Your task to perform on an android device: Look for the Tealights in the Christmas decoration category in the IKEA app 
Image 0: 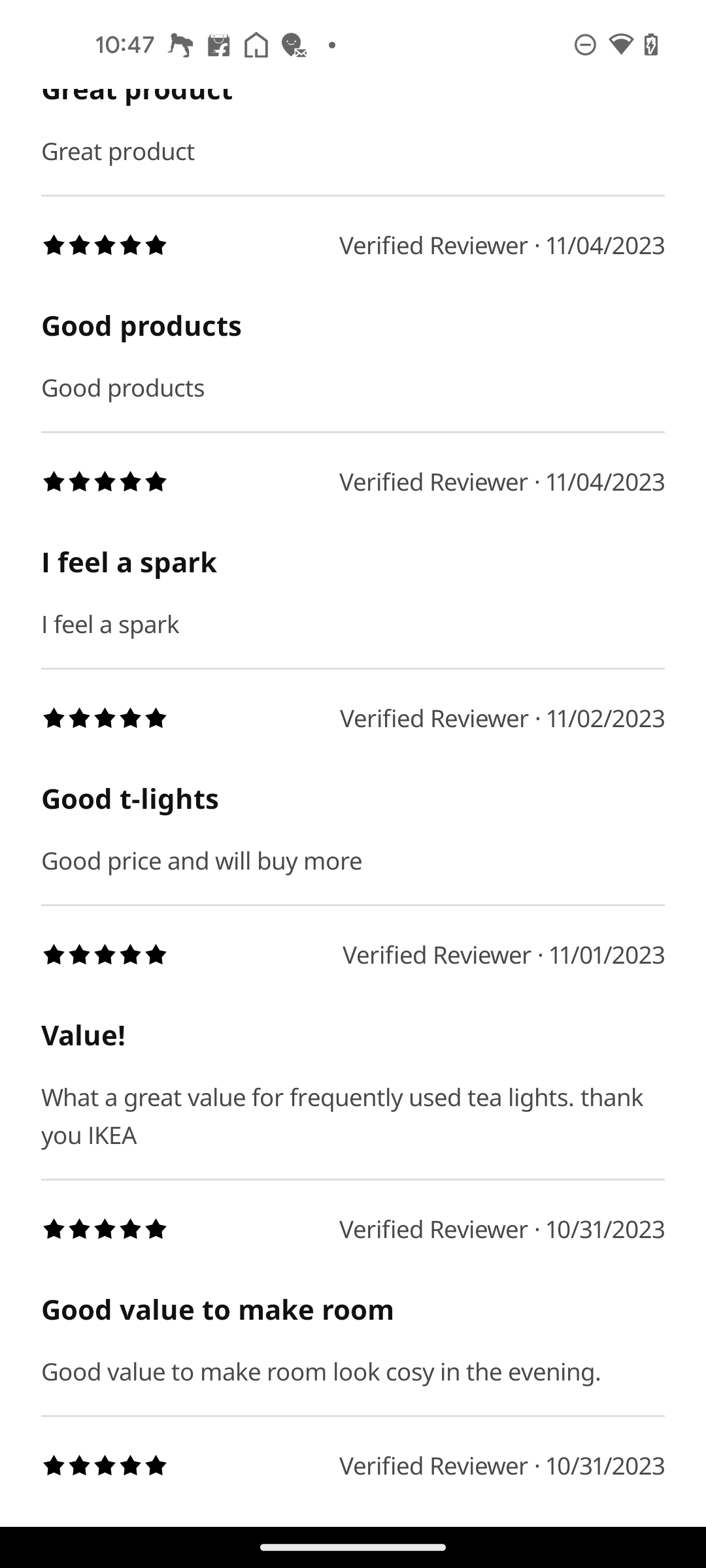
Get back to the previous page of the app i.e the searched page
Step 0: press back button
Image 1: 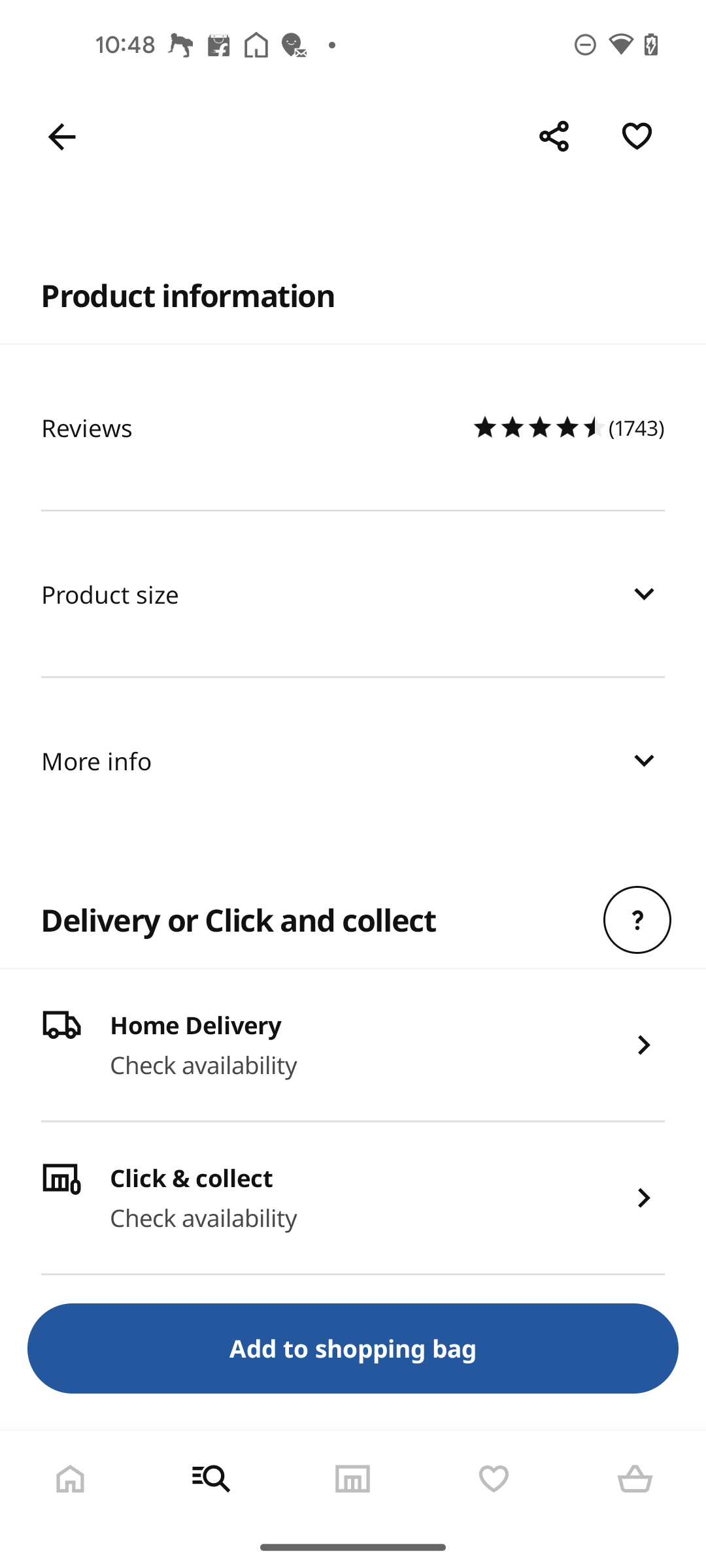
Get back to the previous page of the app i.e the searched page
Step 1: press back button
Image 2: 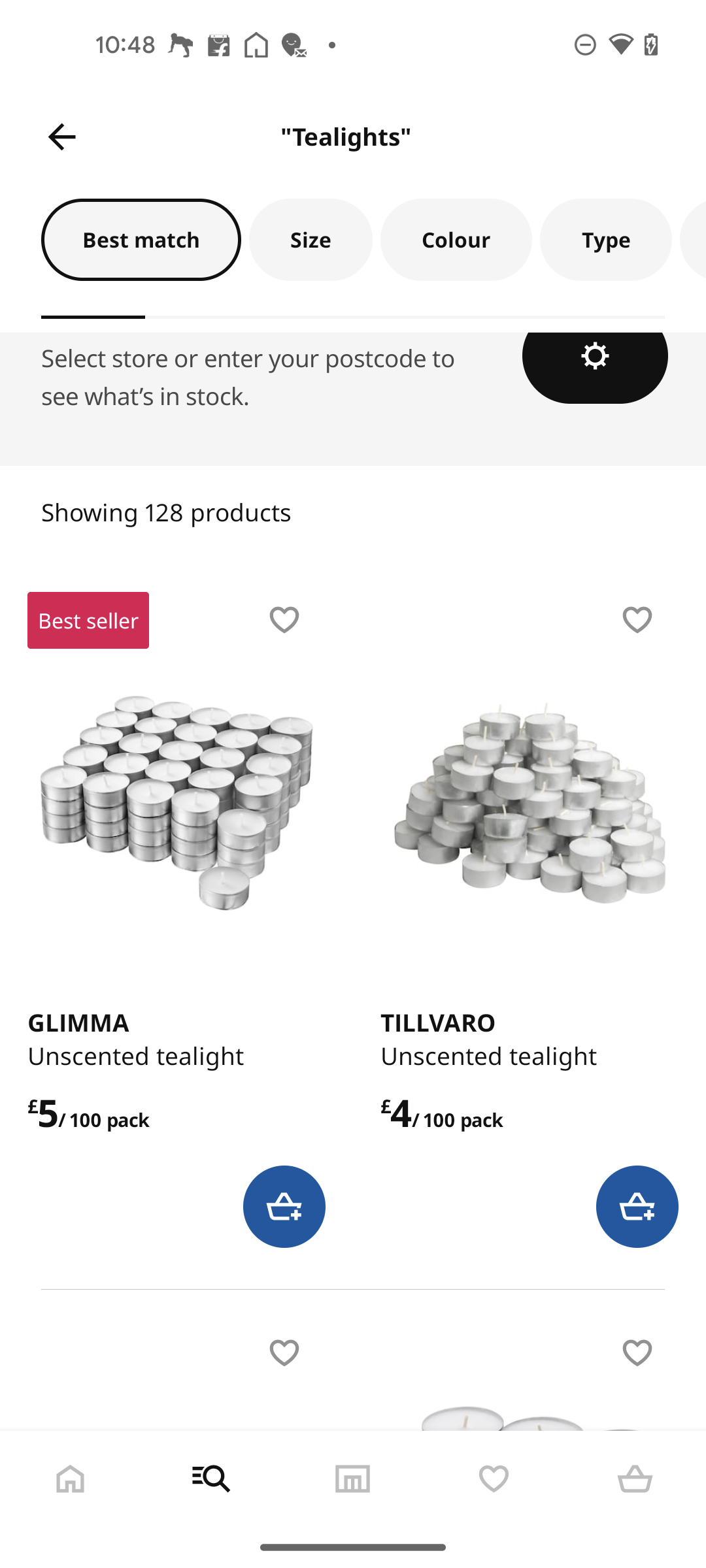
Swipe left the filters for Category filter
Step 2: scroll right
Image 3: 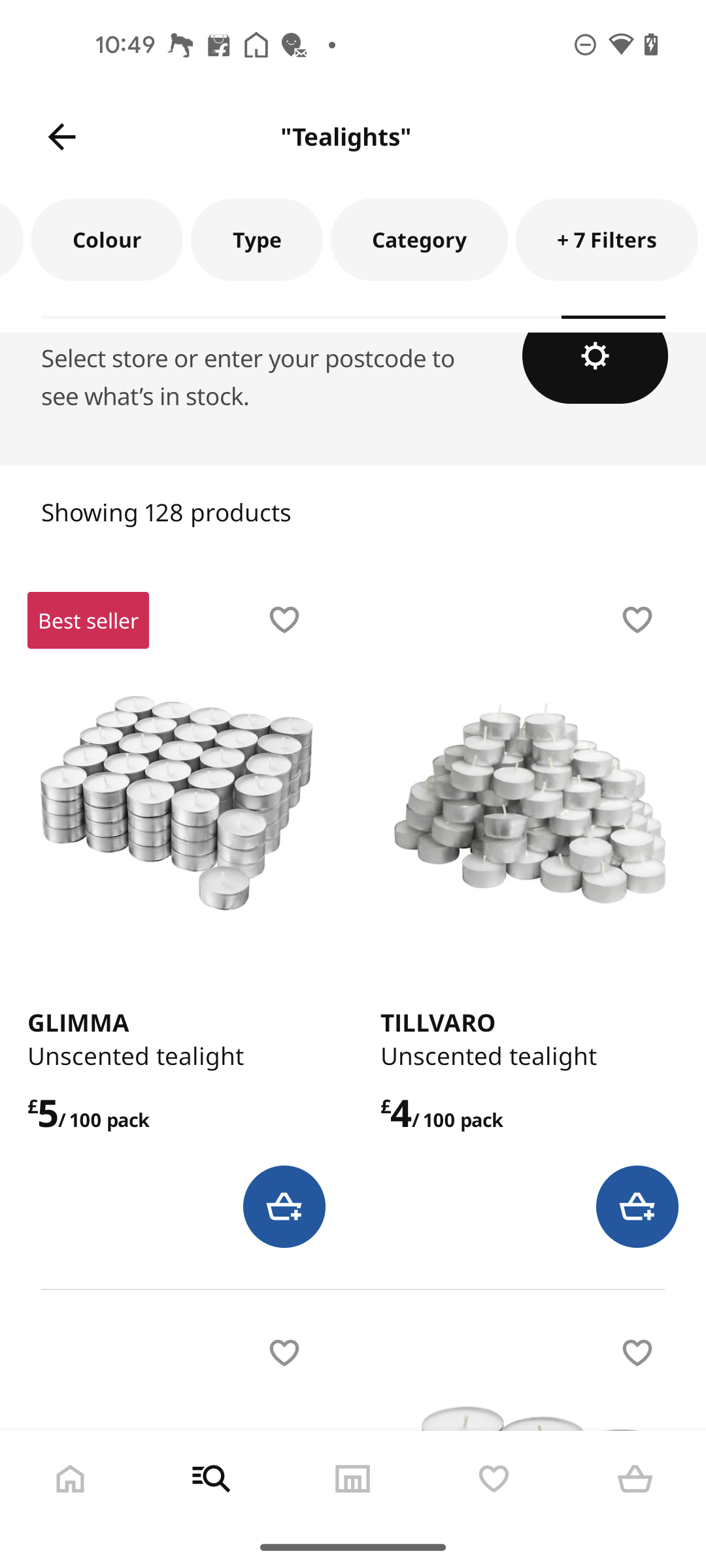
Go to the Category filter
Step 3: click (419, 239)
Image 4: 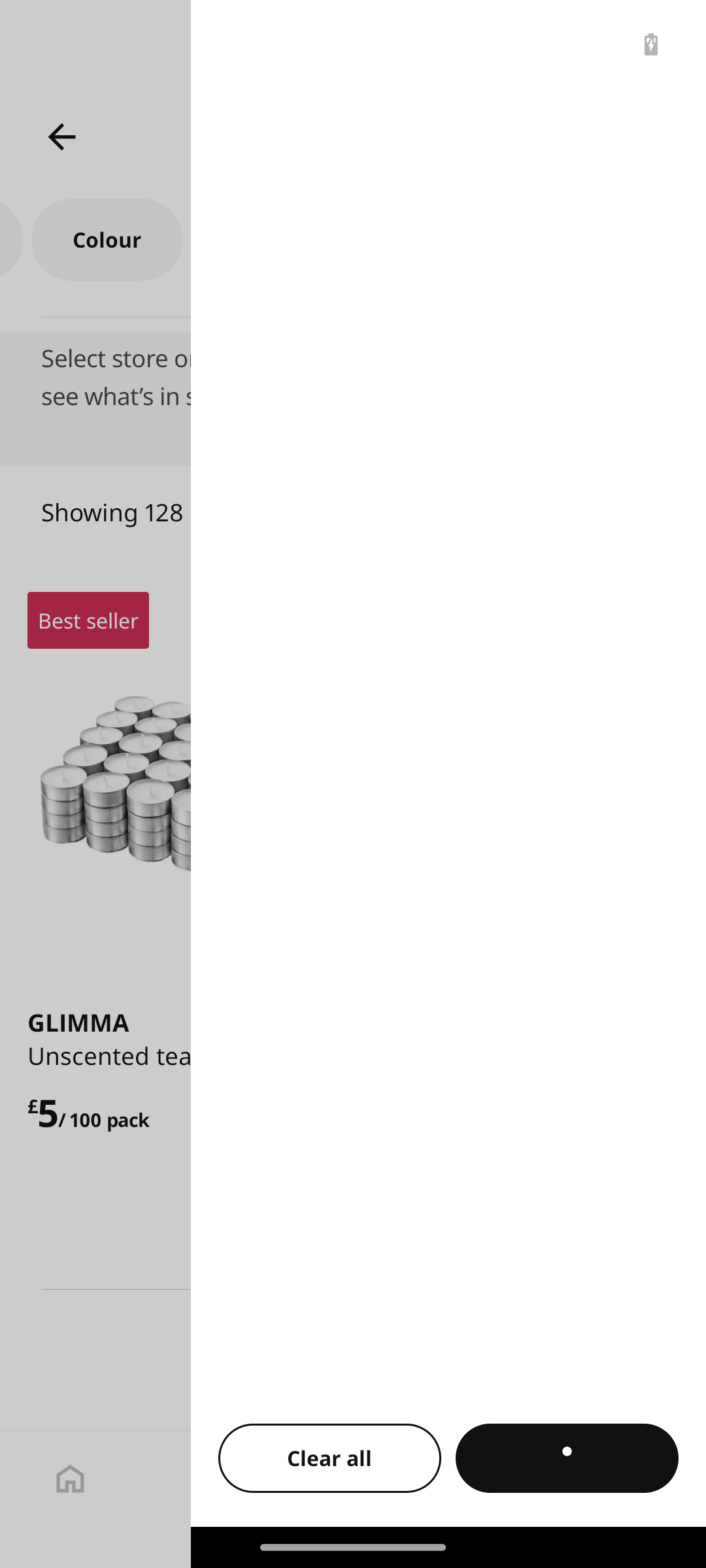
Go to the Category filter
Step 4: wait
Image 5: 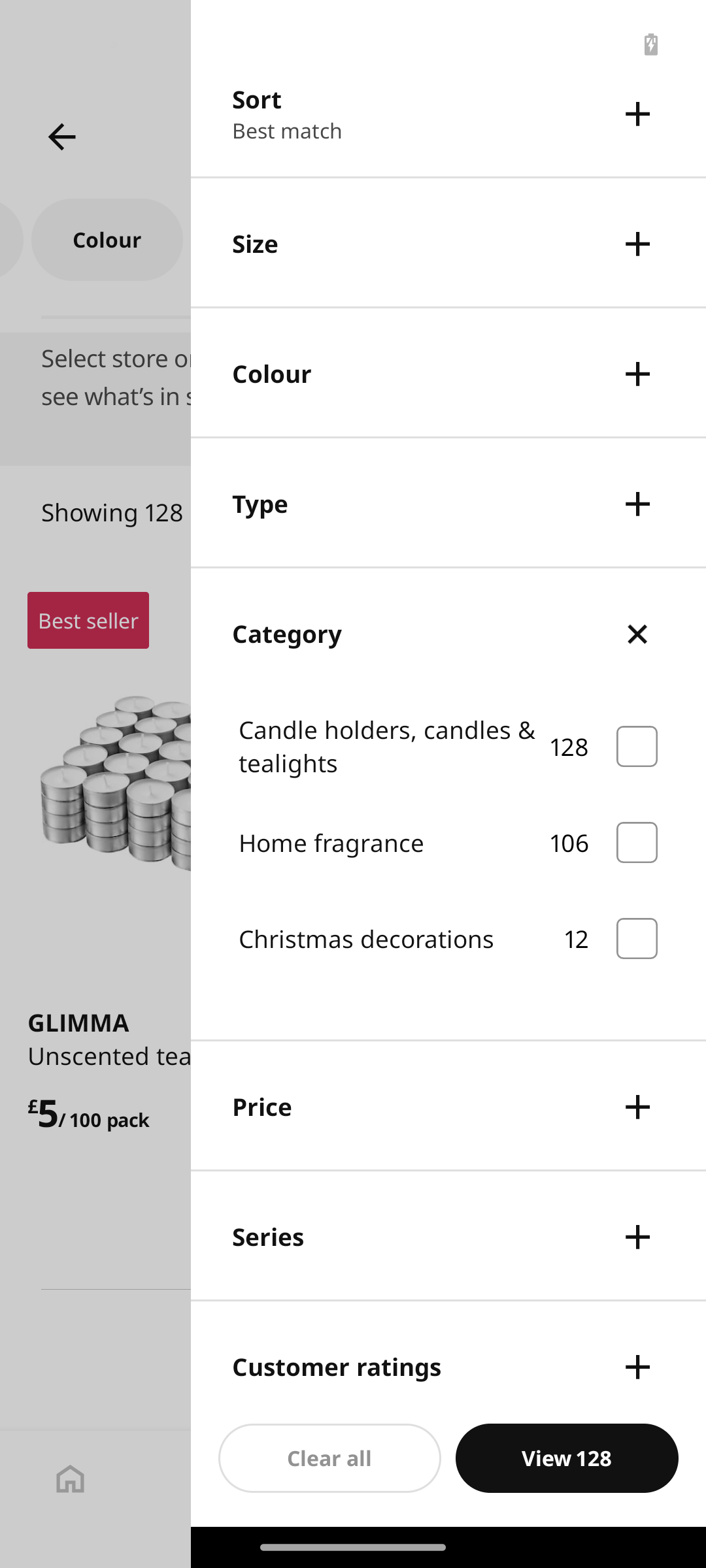
Select the Christmas decoration category filter
Step 5: click (631, 938)
Image 6: 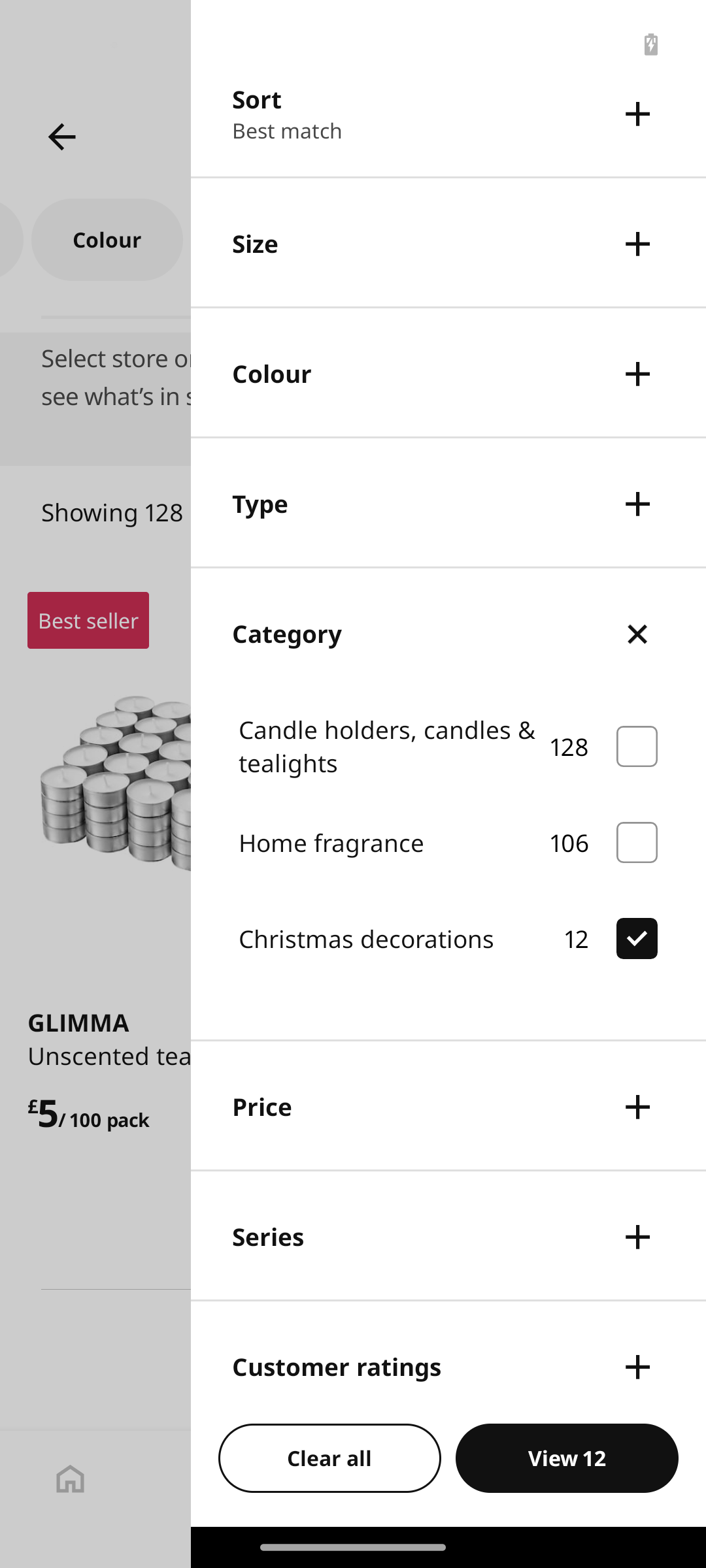
Click on the View button
Step 6: click (567, 1458)